Your task to perform on an android device: I want to view the schedule of the train from Ulm to Berlin from 11:12 a.m. to 5:31 p.m. in the Trainline app.
Image 0: 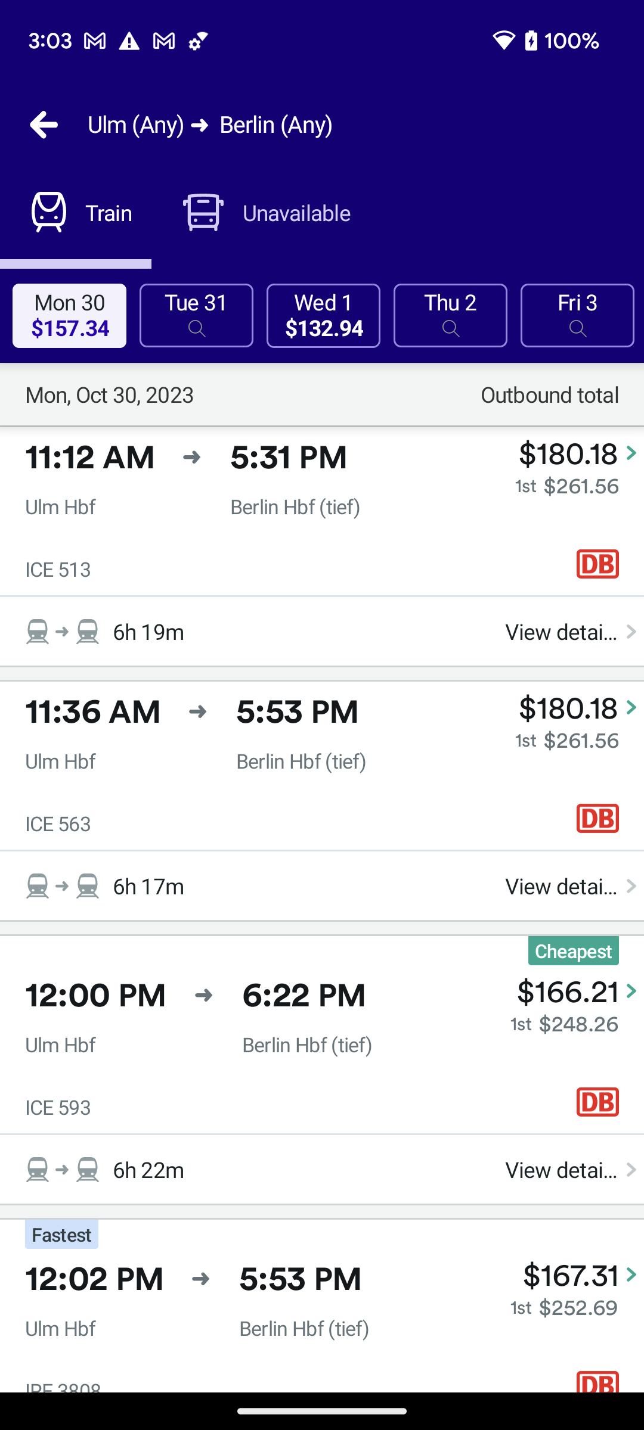
Click on the view details of the 11:12 am to 5 : 31 PM train.
Step 0: click (562, 631)